Your task to perform on an android device: I'm planning to upgrading my phone with an updated version, however my phone has some critical PDF files, therefore upload SQL_ans PDF files to the Terabox app to save the file.
Image 0: 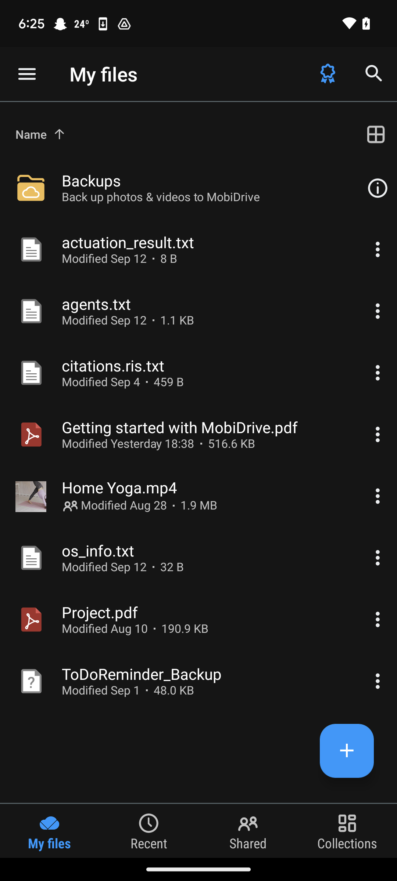
Open the terabox app
Step 0: open app "TeraBox"
Image 1: 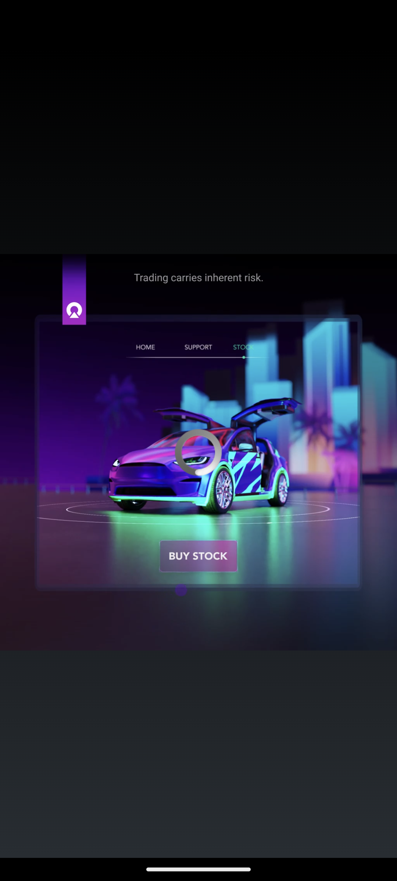
Open the terabox app
Step 1: wait
Image 2: 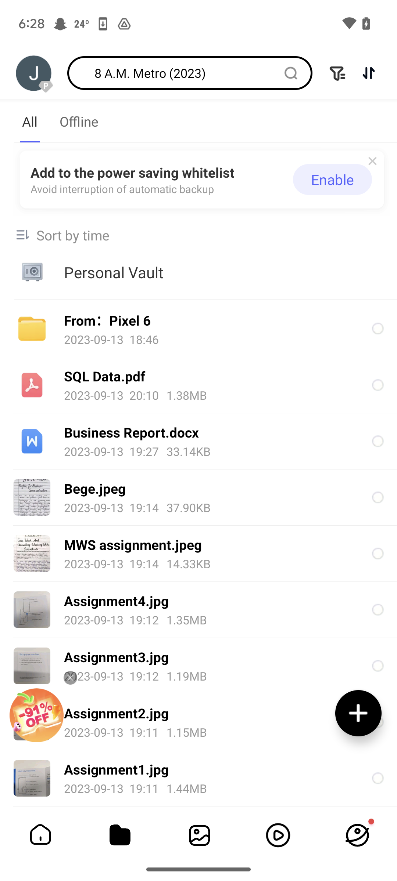
Click on the + icon at the bottom right of the screen
Step 2: click (358, 713)
Image 4: 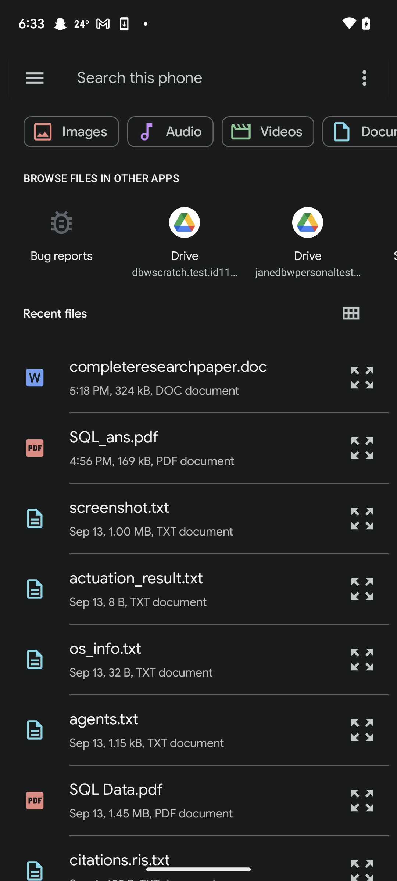
Click on the SQL_ans.pdf file
Step 4: click (191, 447)
Image 5: 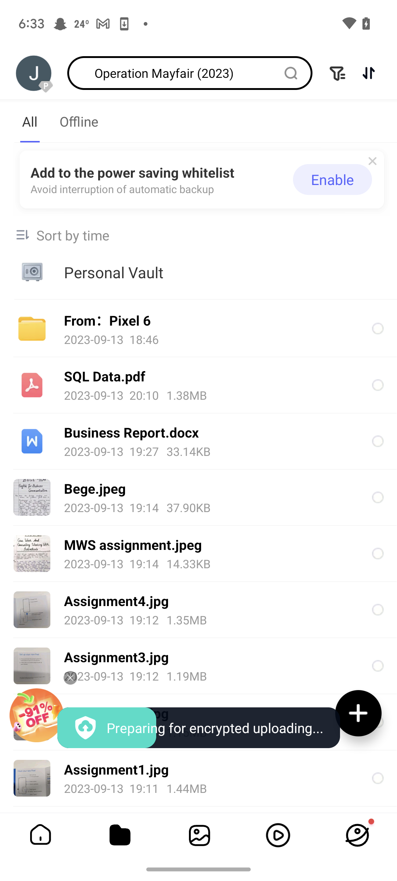
Click on the SQL_ans.pdf file
Step 5: wait